Your task to perform on an android device: Search for the Mr. Beast YouTube channel and subscribe to it.
Image 0: 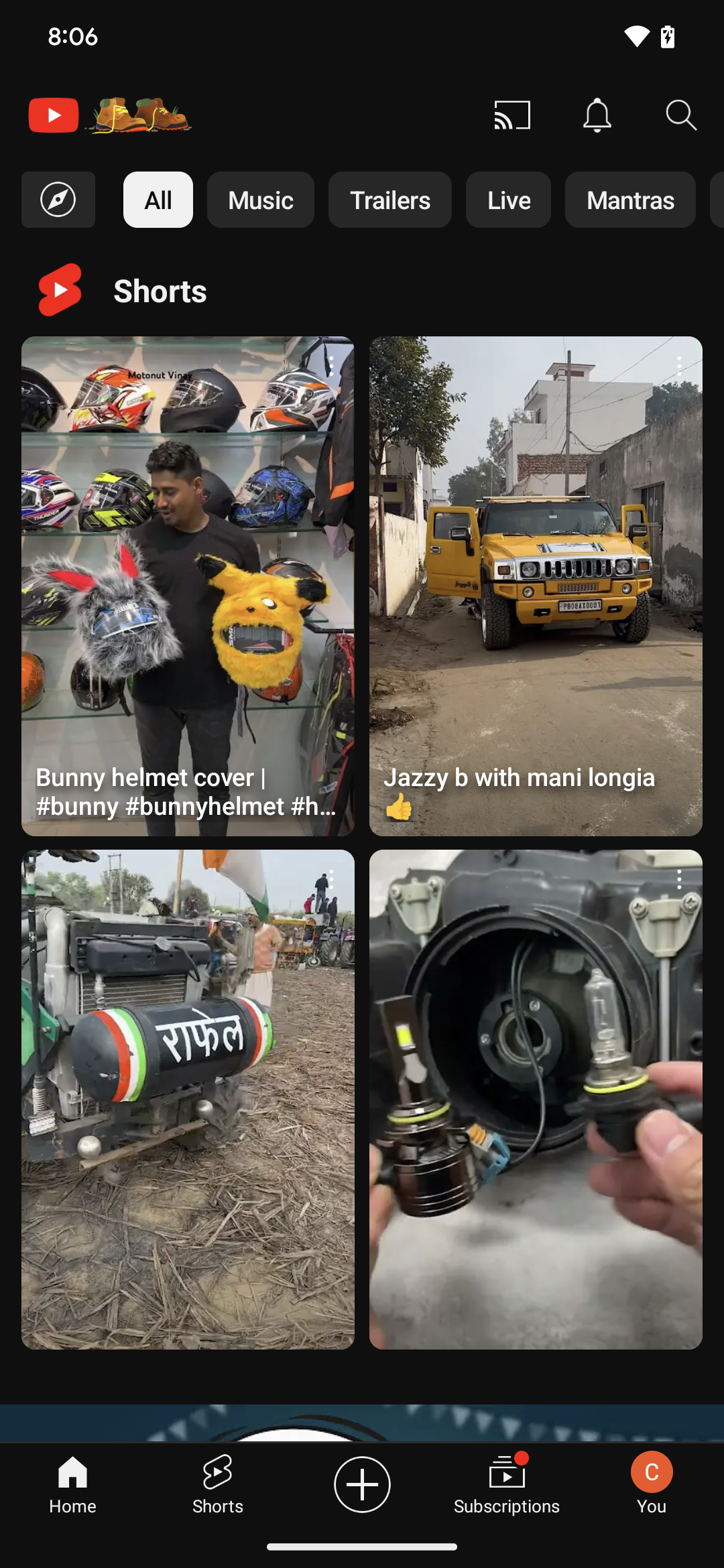
<System> Click on the search icon  at the top right corner of the screen.
Step 0: click (681, 115)
Image 1: 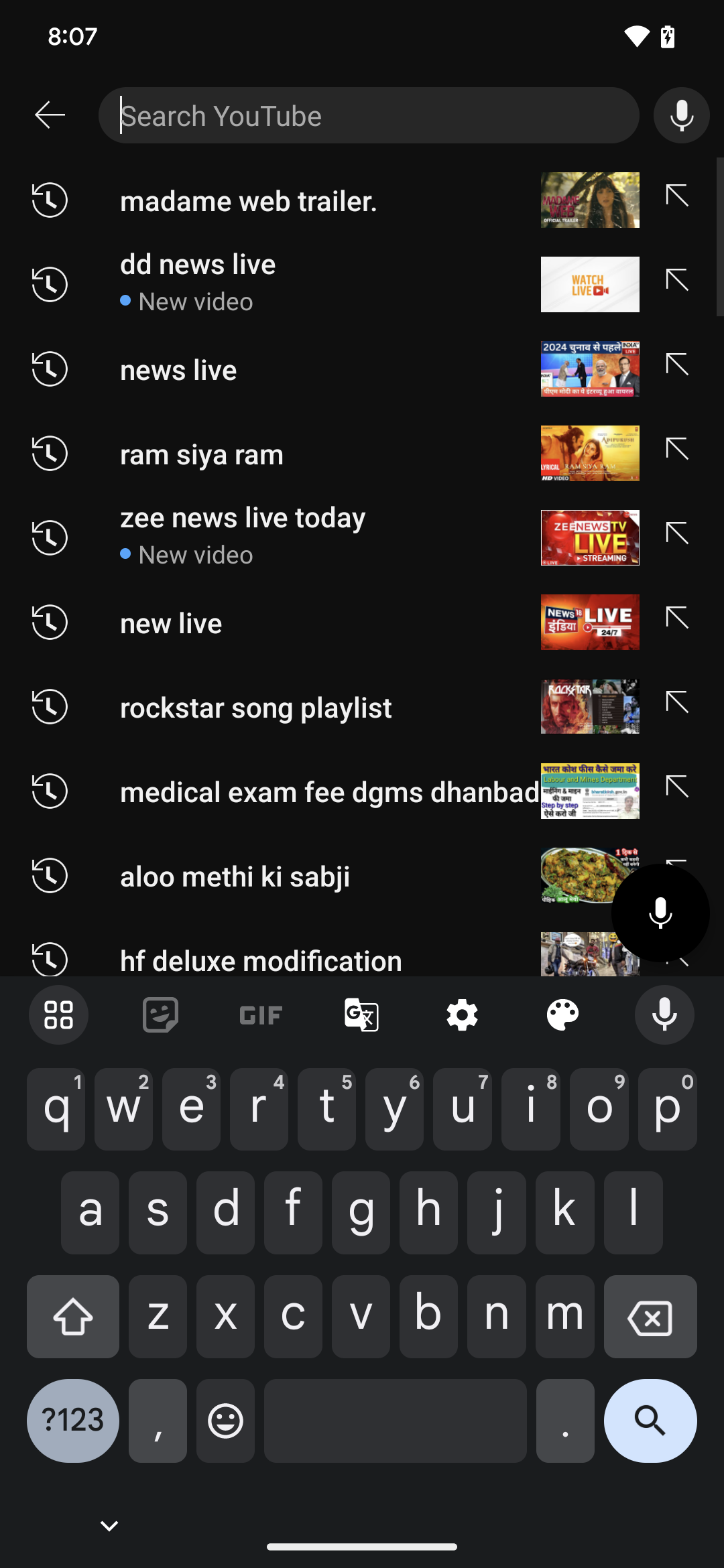
Type "Mr. Beast" on the keyboard.
Step 1: type "Mr. Beast."
Image 2: 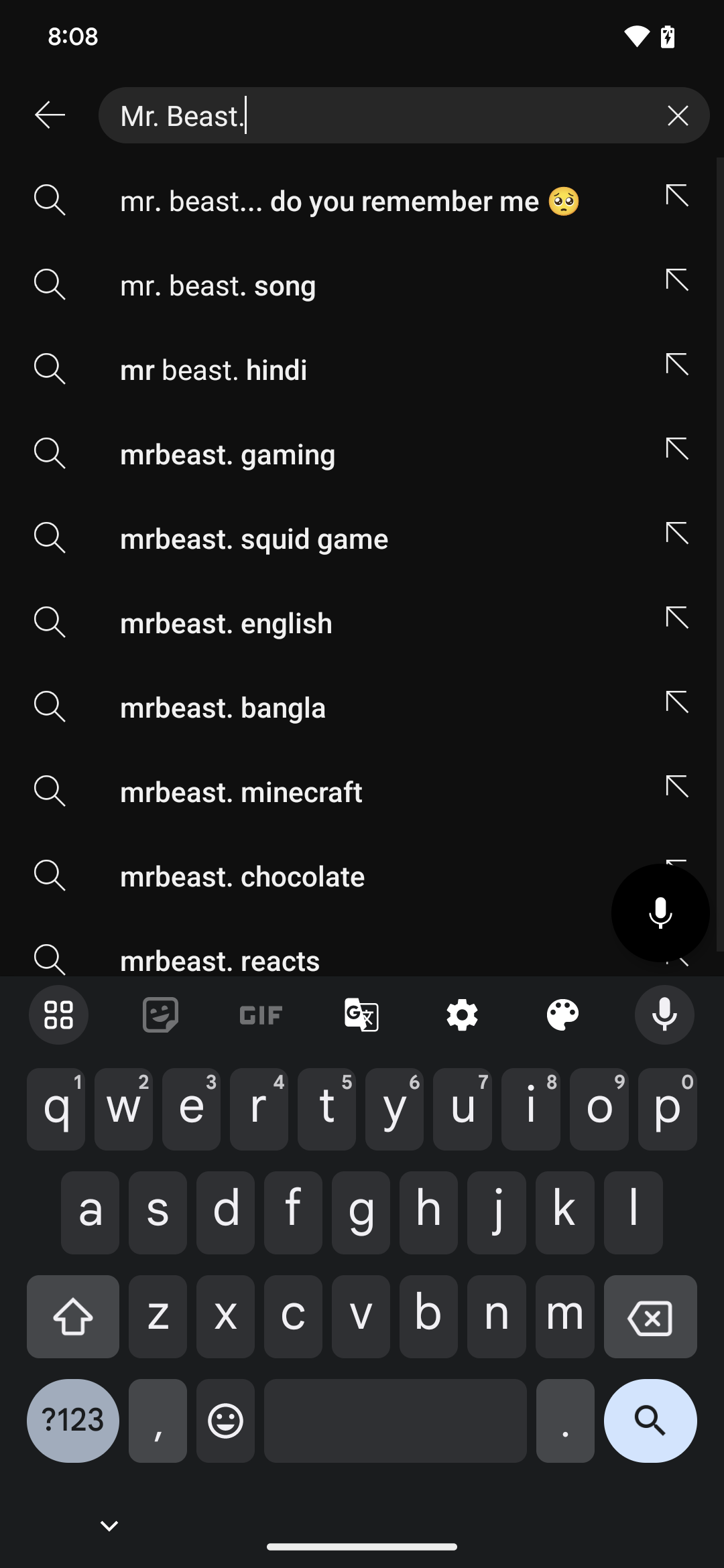
Click on the search icon at the bottom right corner.
Step 2: click (650, 1431)
Image 3: 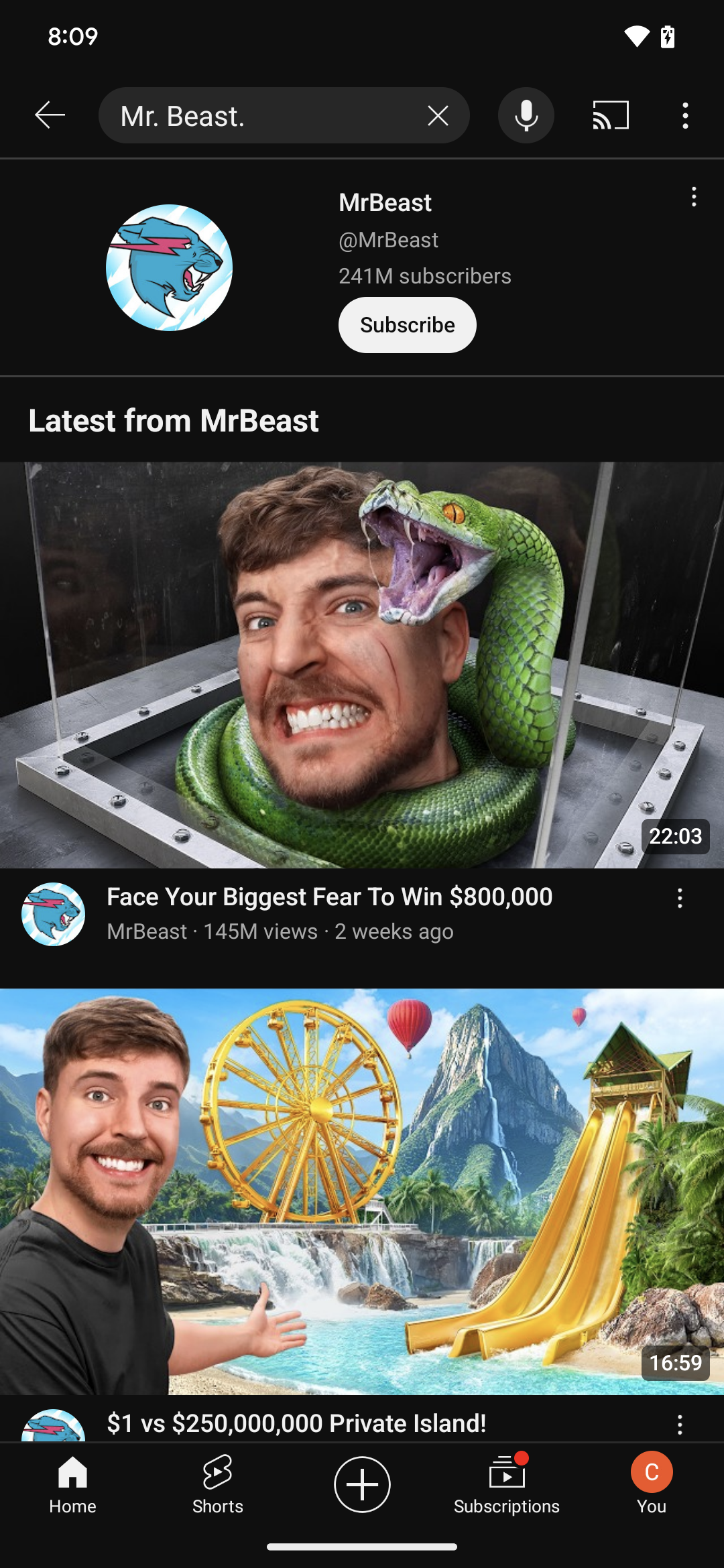
Click on the subscribe button.
Step 3: click (408, 325)